Your task to perform on an android device: As I am not much of a traveller, I want to get some travel trips on the booking.com app.
Image 2: 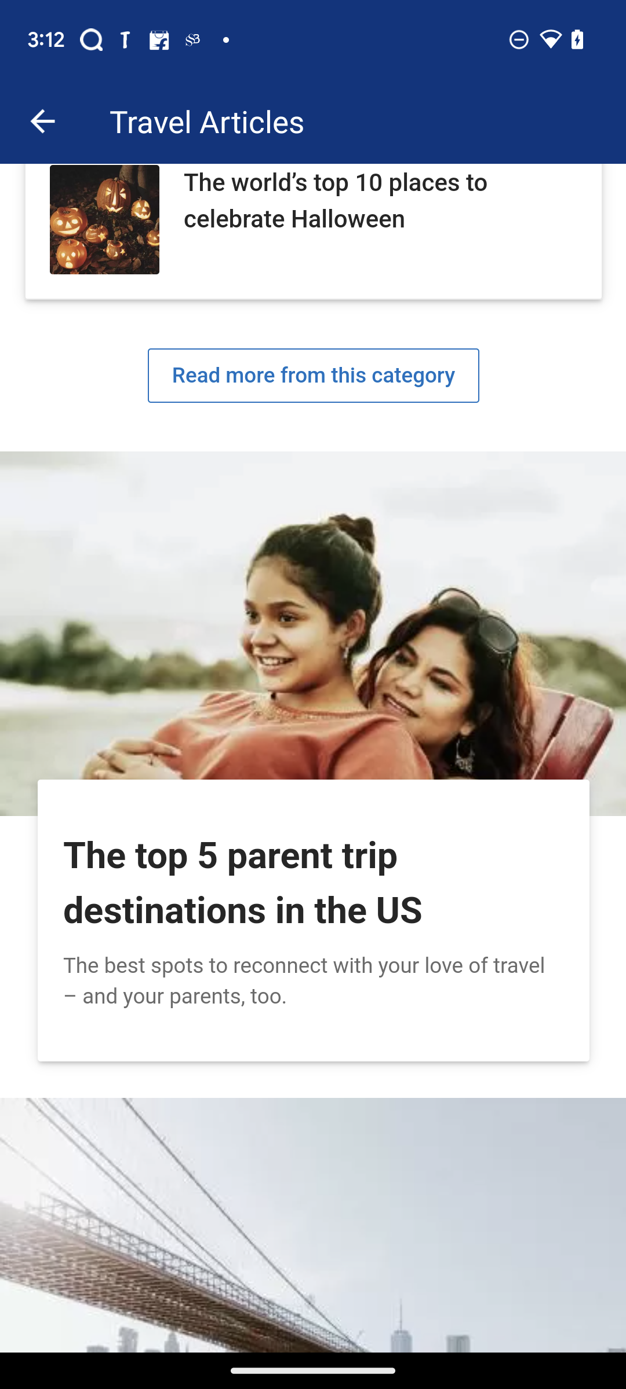
Swipe up to view more articles.
Step 2: scroll down
Image 4: 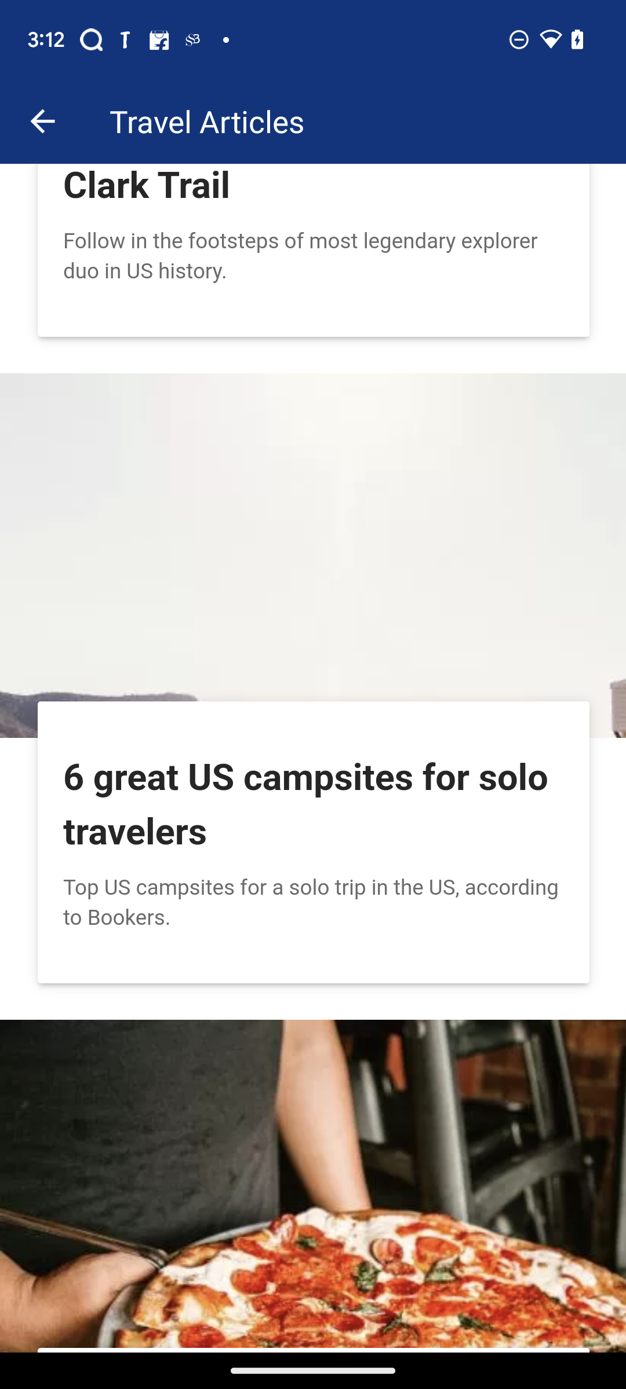
Swipe up to view more articles.
Step 4: scroll down
Image 5: 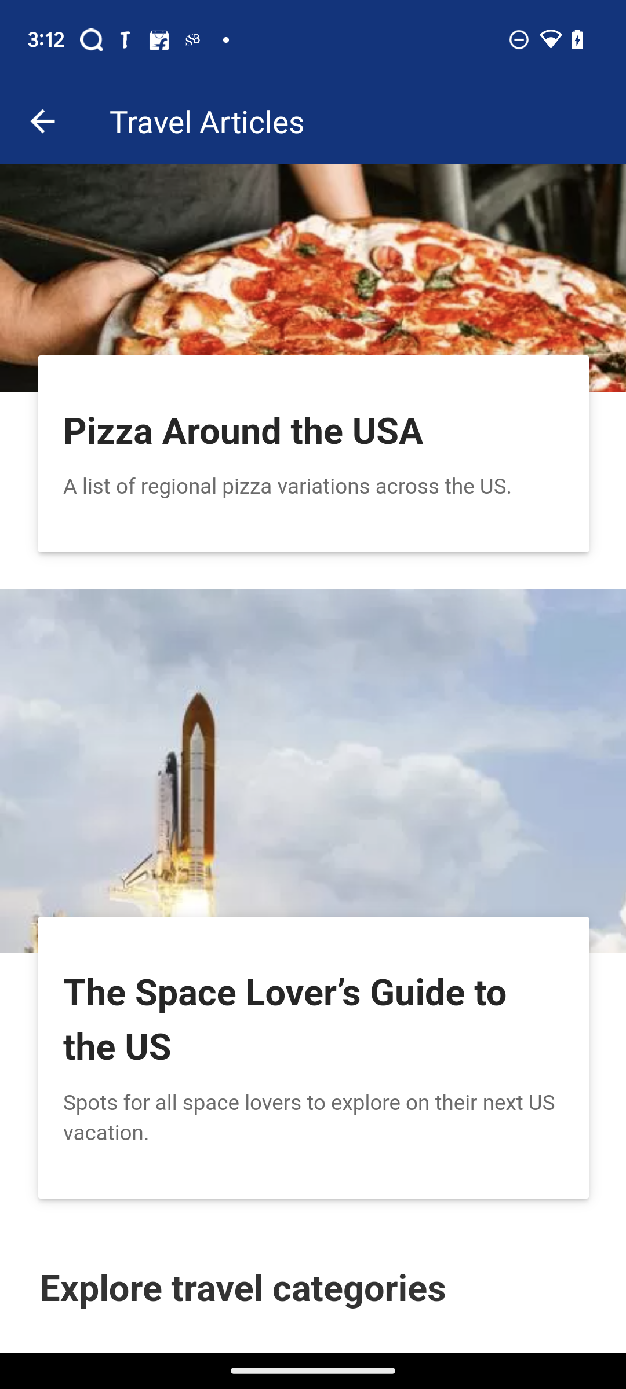
Swipe up to view more articles.
Step 5: scroll down
Image 6: 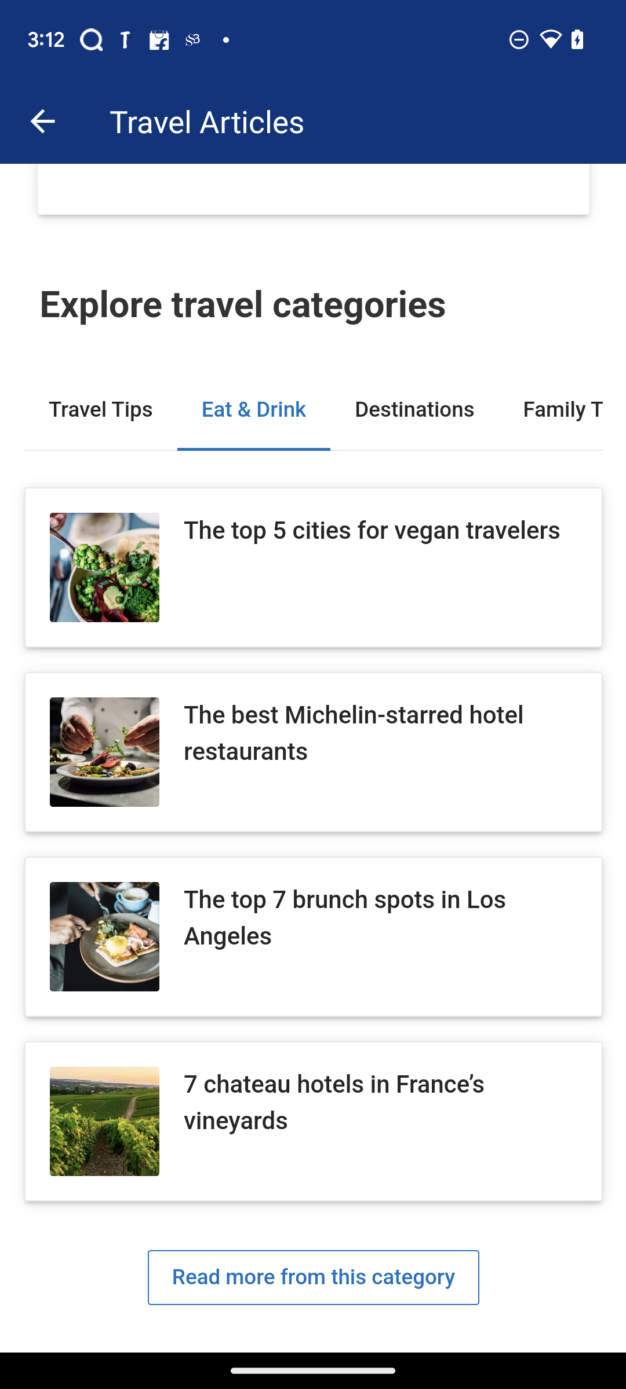
Swipe up to view more articles.
Step 6: scroll down
Image 7: 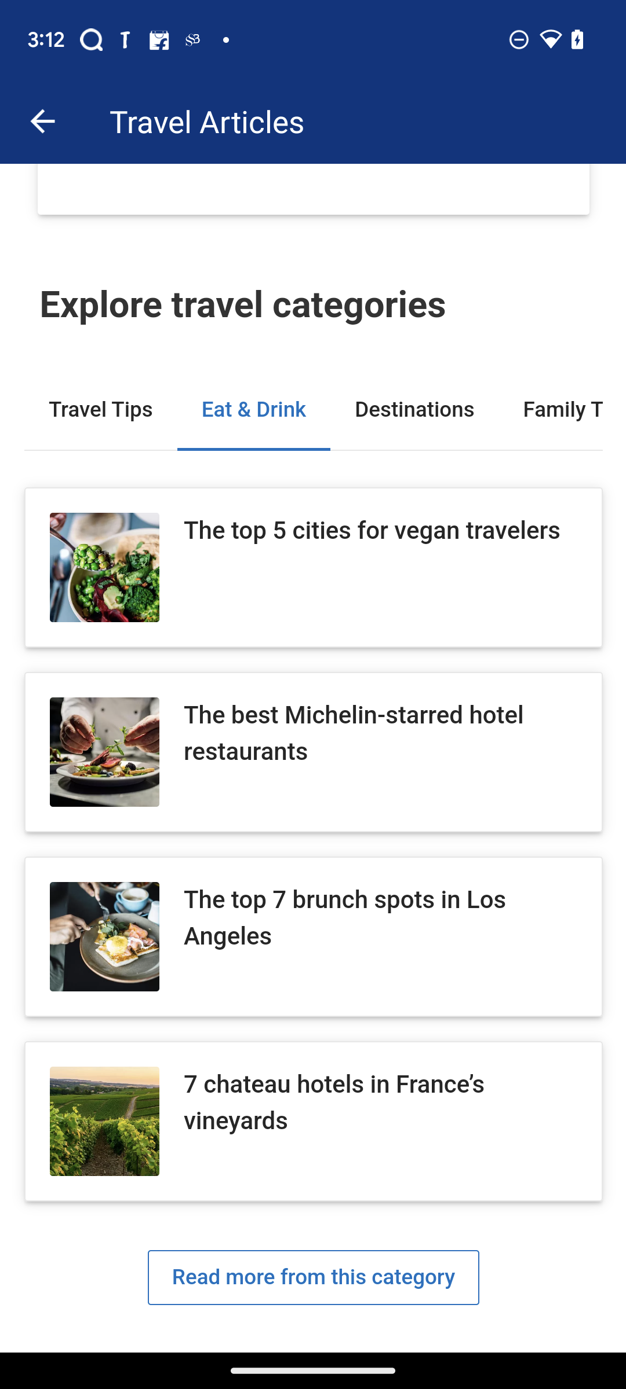
Click on the Travel trips button.
Step 7: click (101, 409)
Image 8: 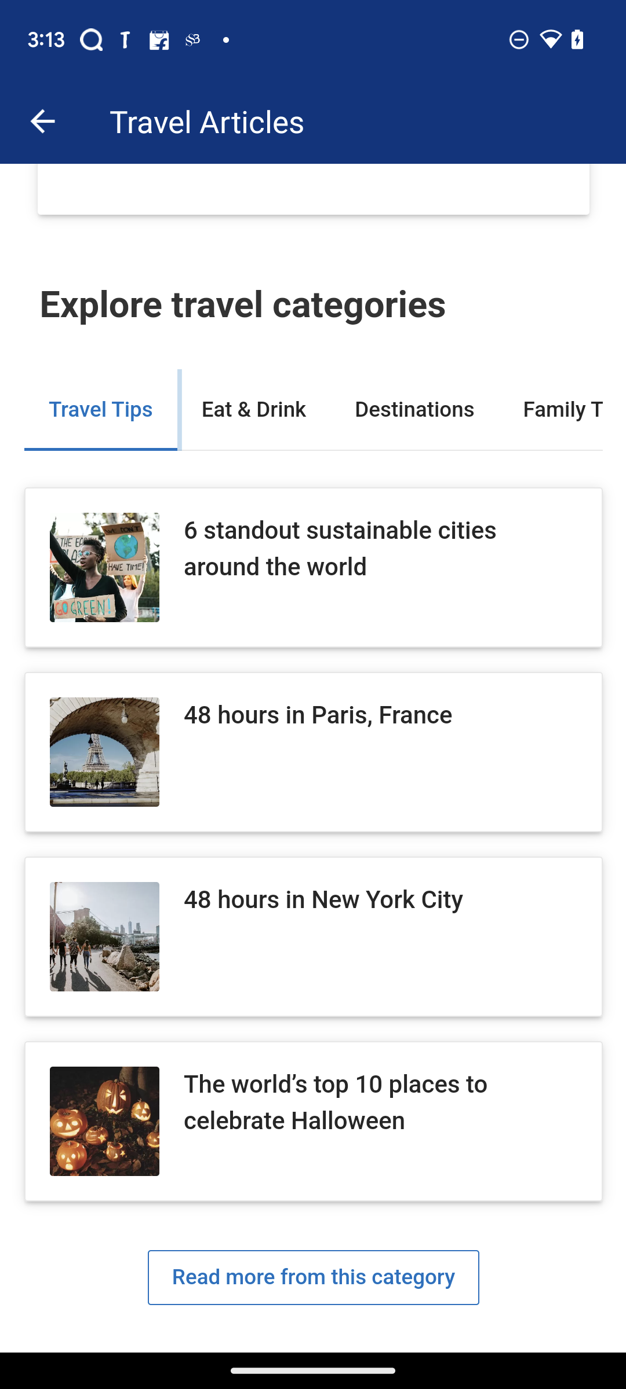
Click on the 48 Hours in New York City.
Step 8: click (323, 900)